Your task to perform on an android device: I want to download the Google Keep document from the Google Drive app.
Image 0: 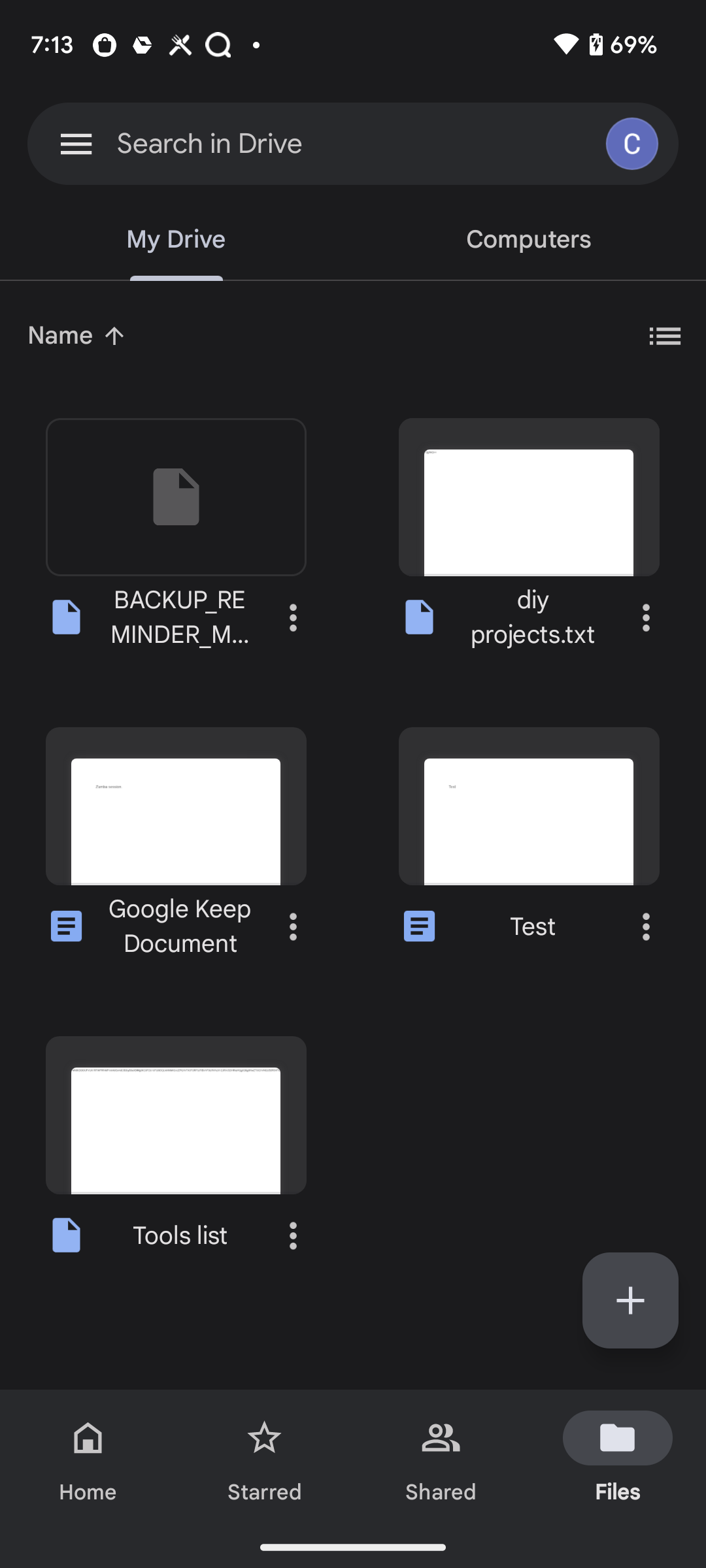
Click on the three dot icon of Google keep Document file
Step 0: click (293, 926)
Image 1: 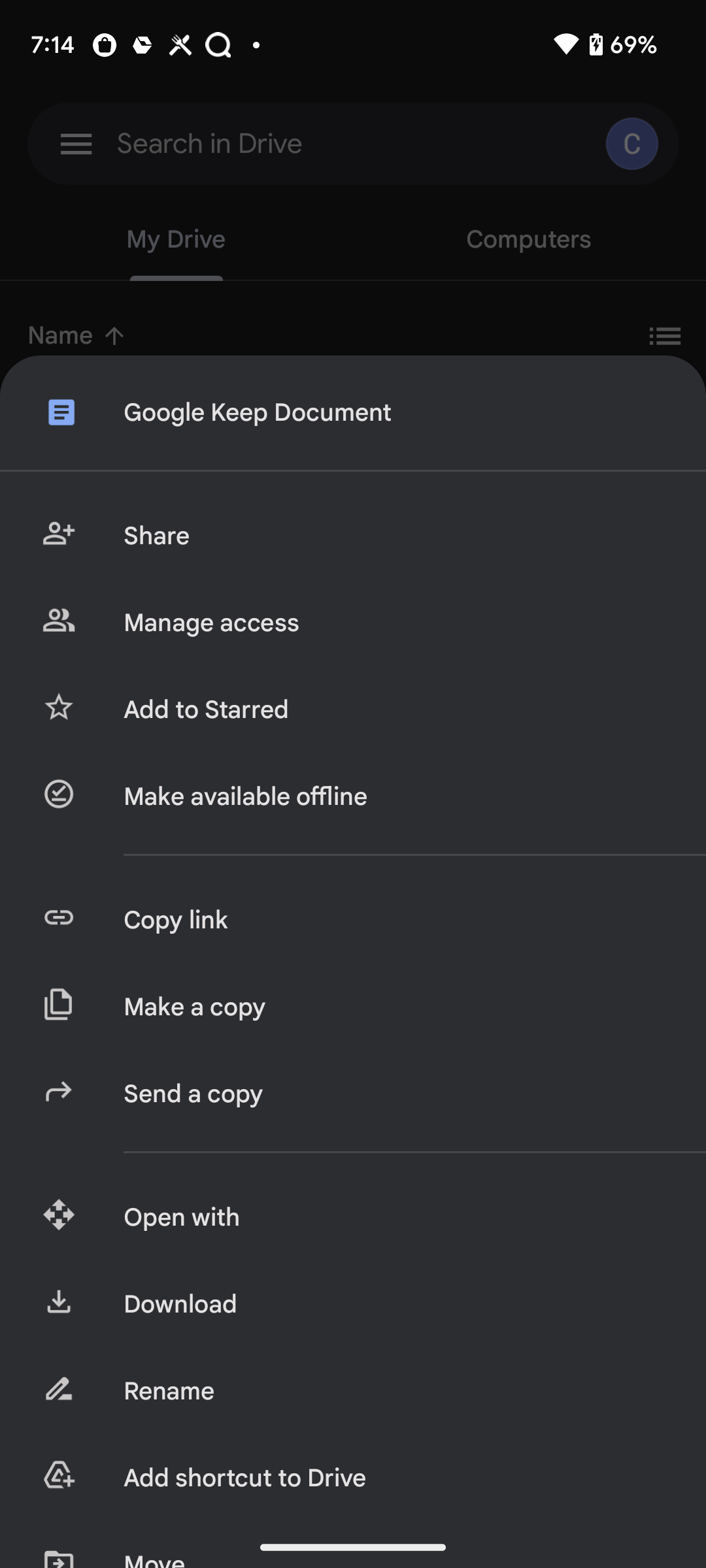
Click on the Download option
Step 1: click (394, 1304)